Your task to perform on an android device: I have heard Kp 69 thermostat is a reliable product, view the product details of Kp 69 Thermostat on the Industrybuying app.
Image 1: 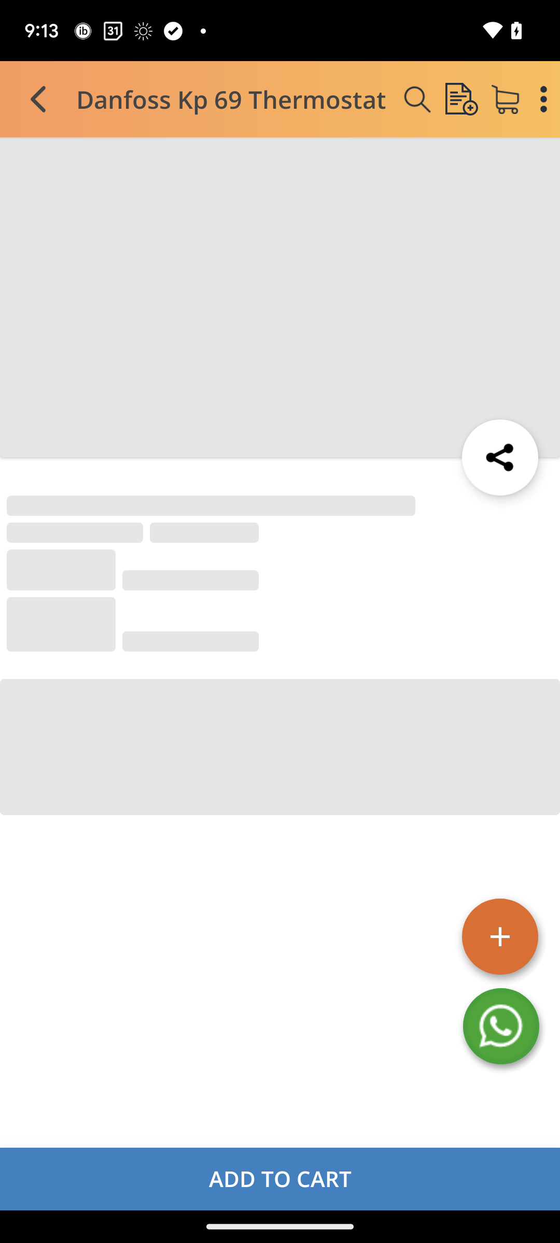
Click on the product with the name Kp 69 Thermostat.
Step 1: wait
Image 2: 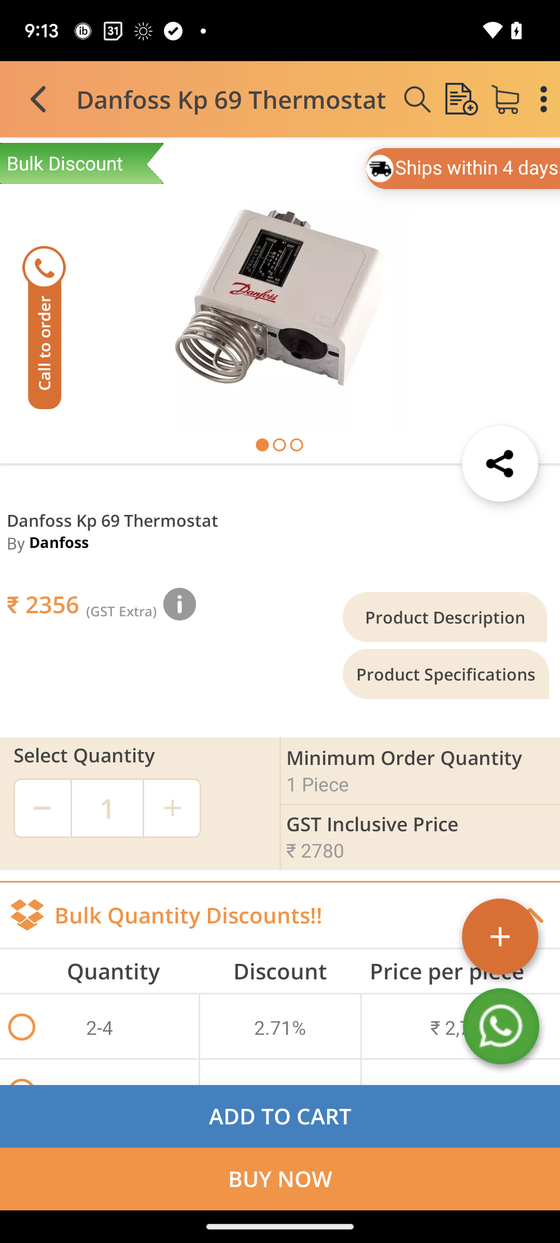
Click on the product description button on the right.
Step 2: click (445, 617)
Image 3: 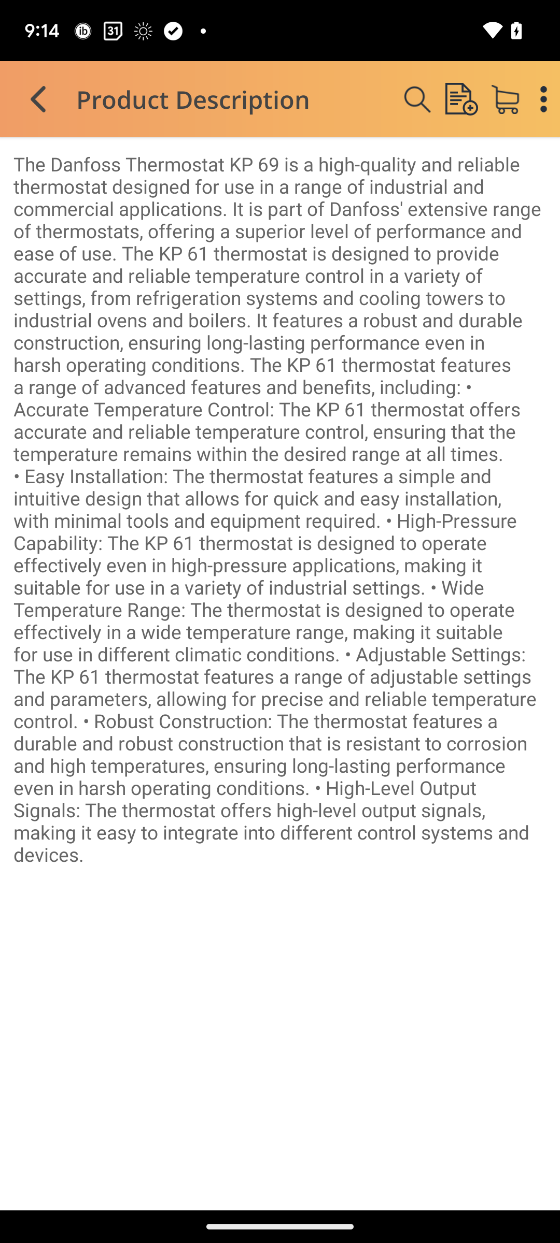
Click on the arrow back button at the top left.
Step 3: click (37, 98)
Image 4: 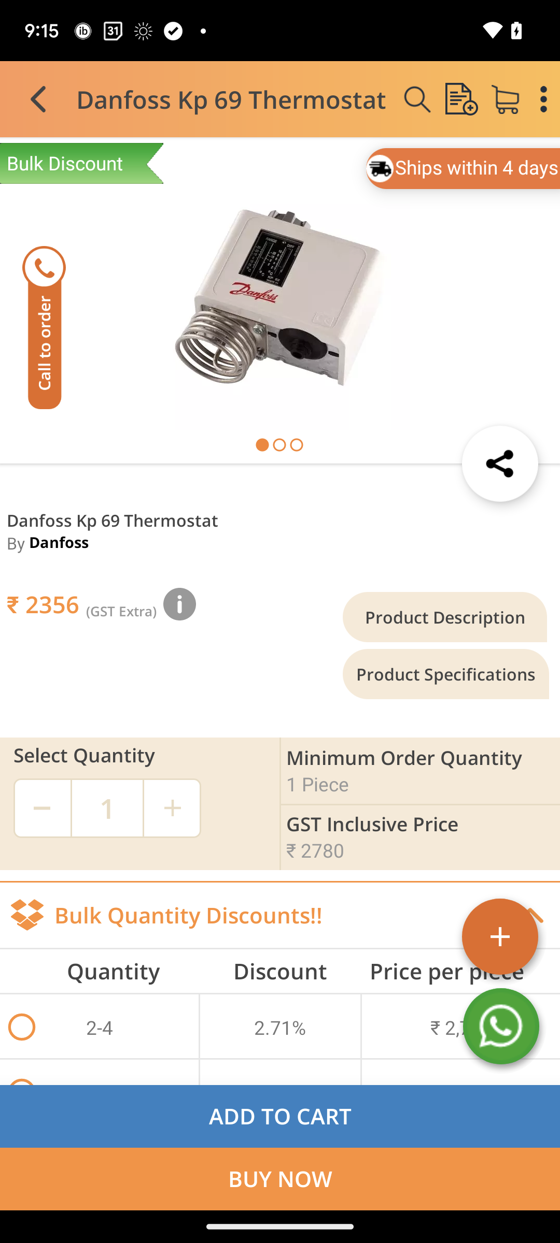
Now swipe down to view more details.
Step 4: scroll down